Your task to perform on an android device: I want to search for hotels in Hawaii.
Image 0: 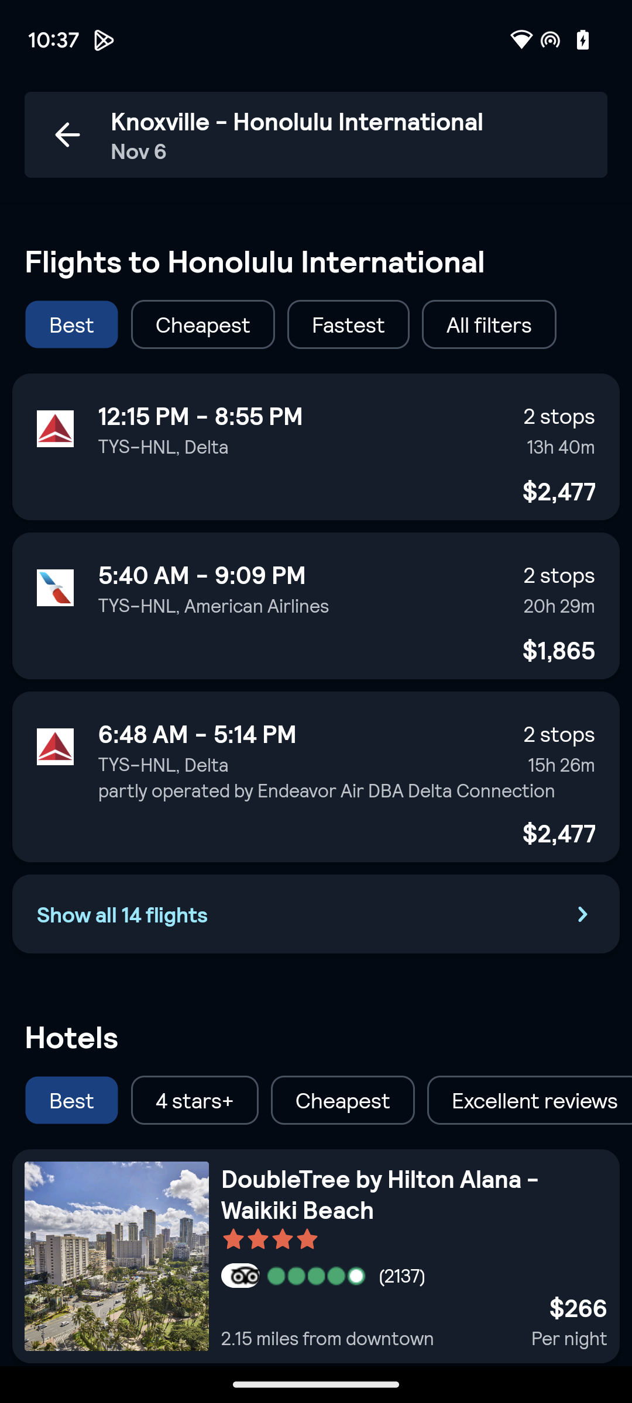
Go back.
Step 0: press back button
Image 1: 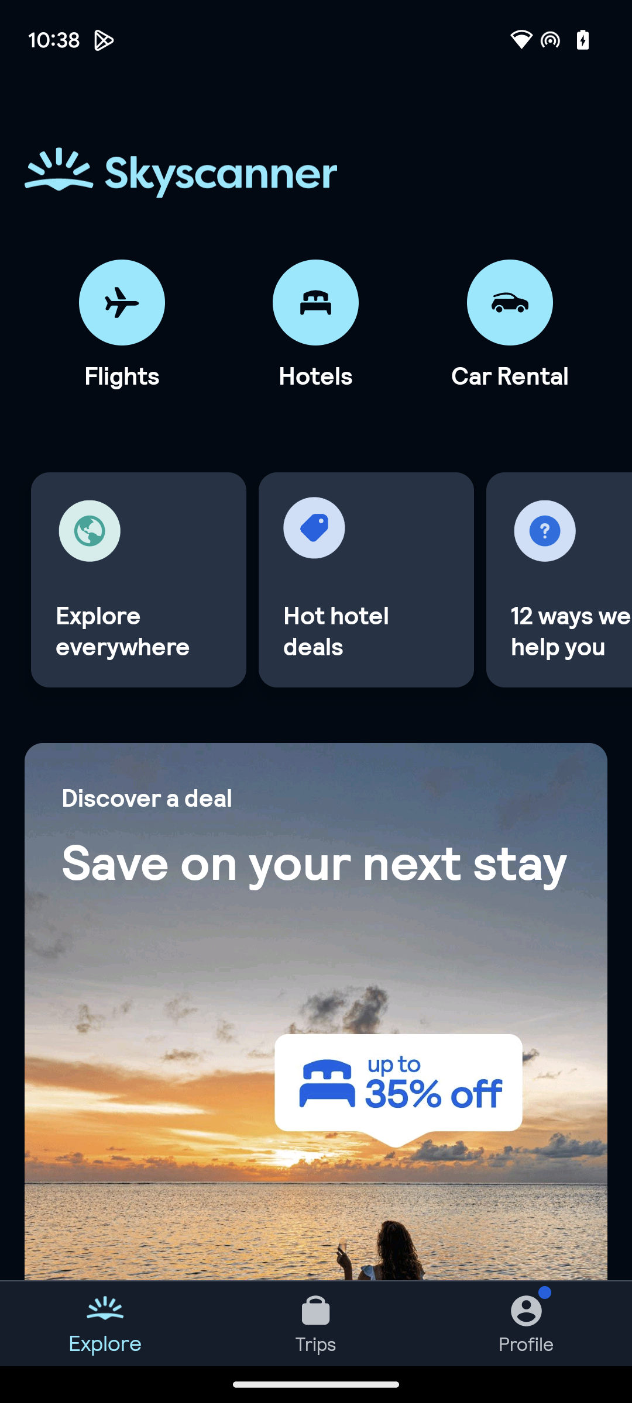
Select Hotels.
Step 1: click (315, 302)
Image 2: 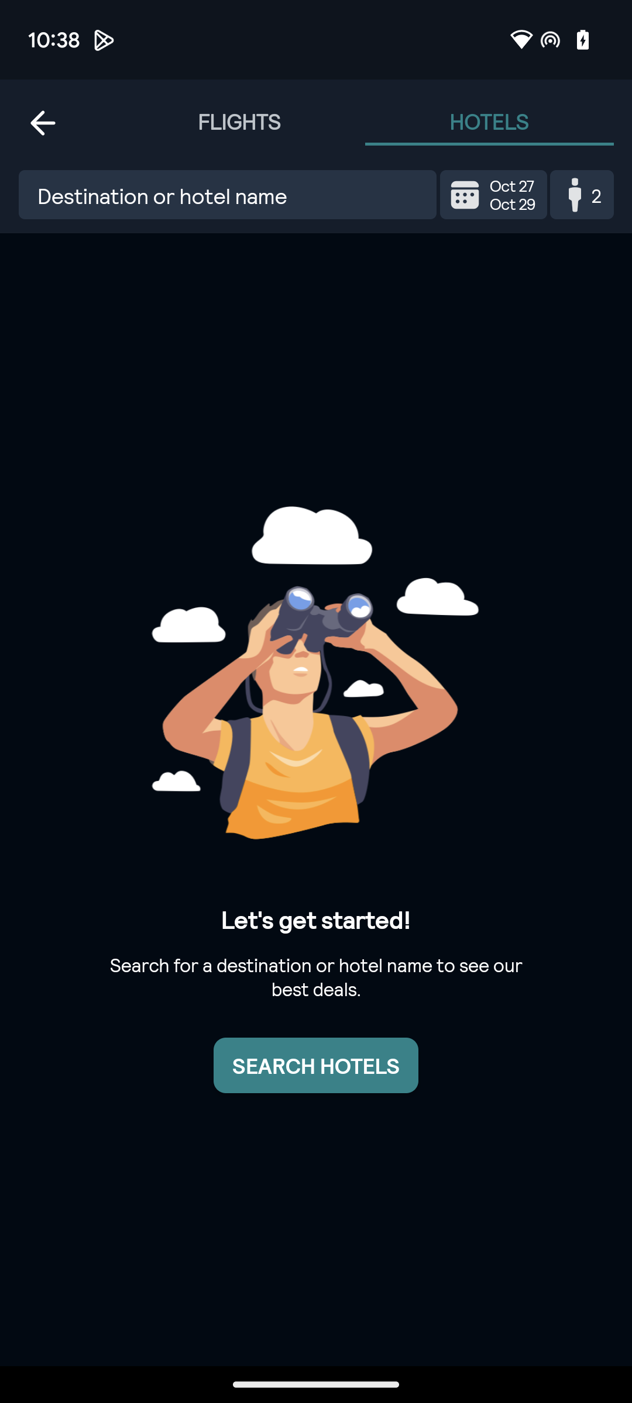
Click on Destination.
Step 2: click (234, 195)
Image 3: 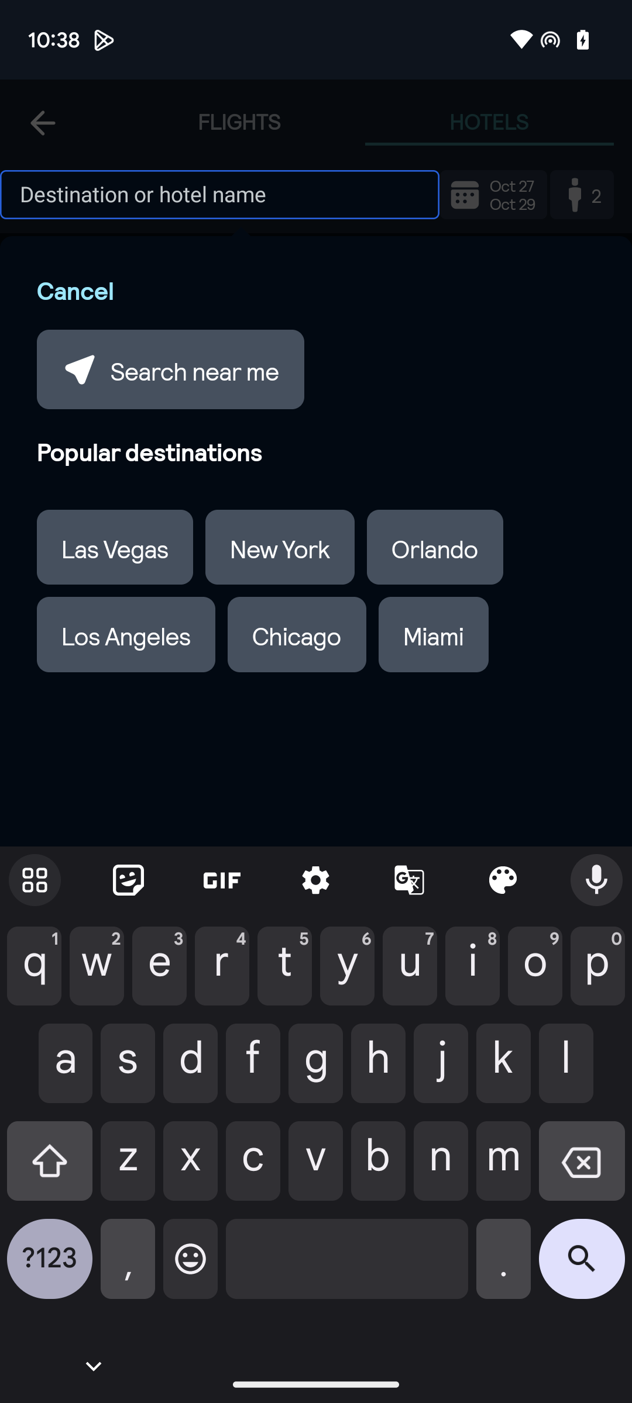
Type Hawaii.
Step 3: type "Hawaii."
Image 4: 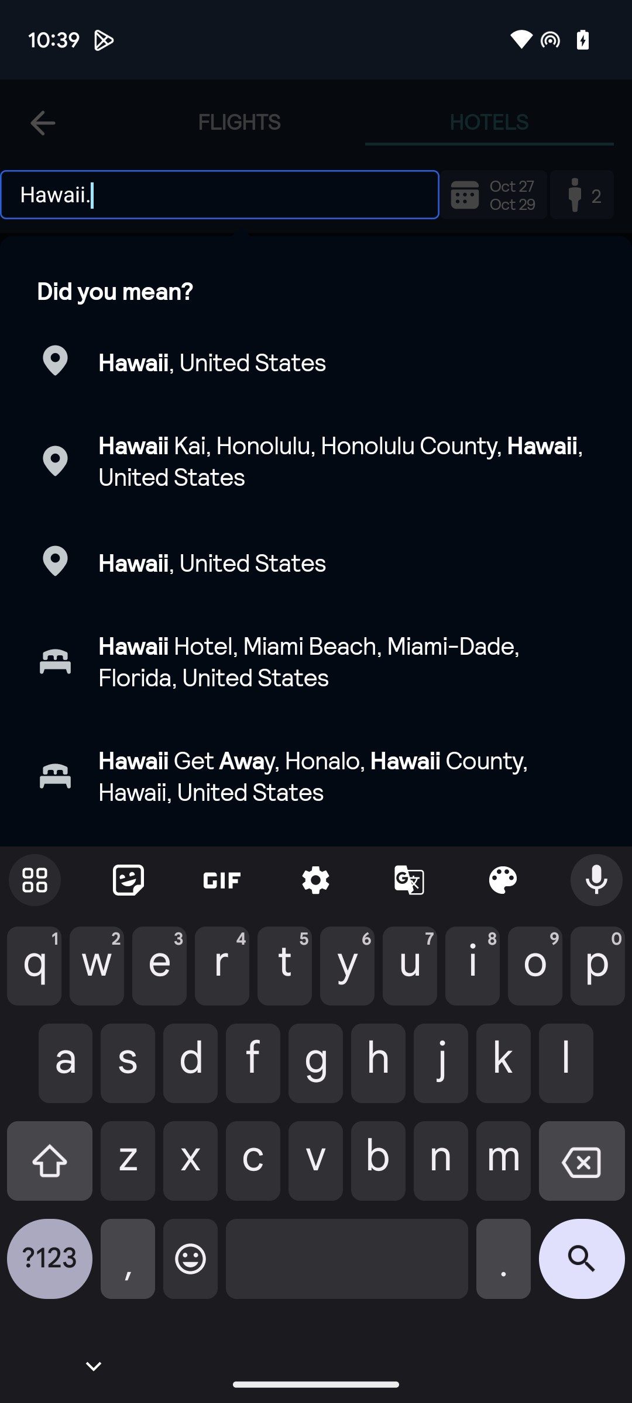
Select Hawaii.
Step 4: click (212, 360)